Your task to perform on an android device: Play the renewable energy Animated presentation by SketchBubble on the Vimeo app.
Image 0: 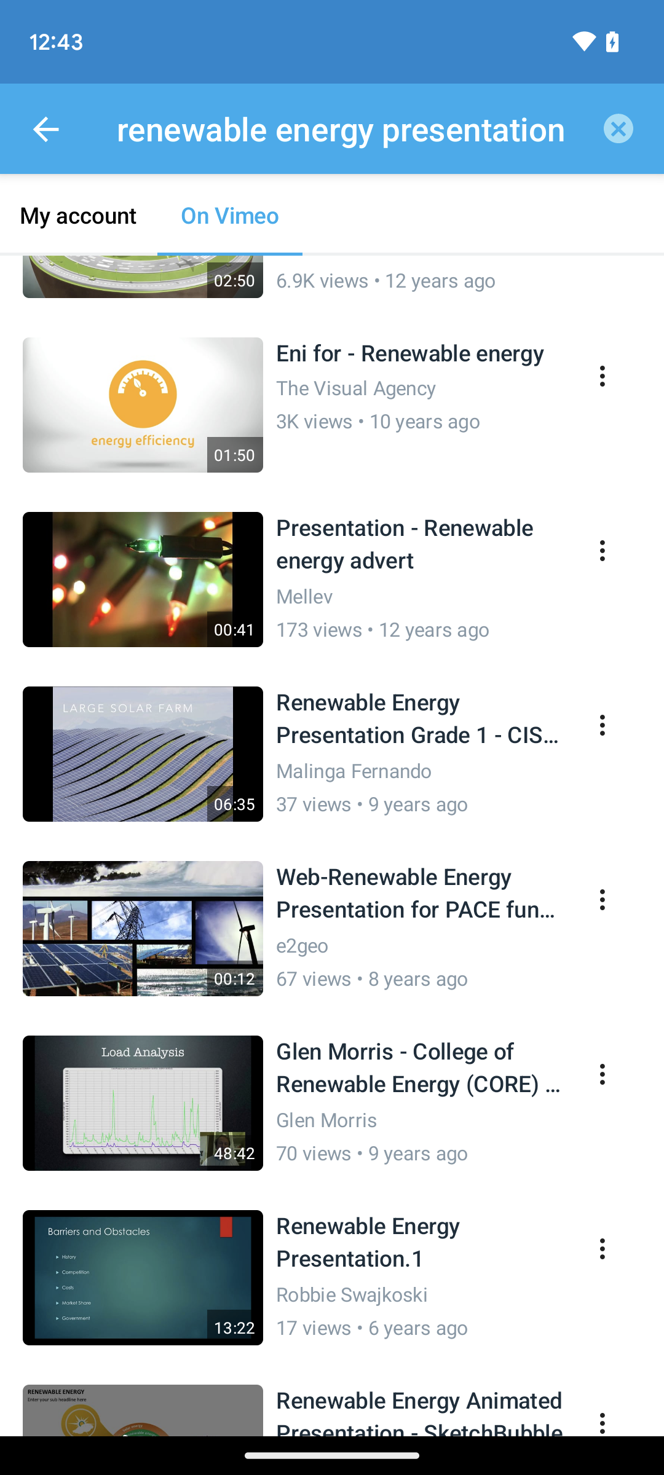
Scroll up until you find the  renewable energy Animated presentation by SketchBubble.
Step 0: scroll down
Image 1: 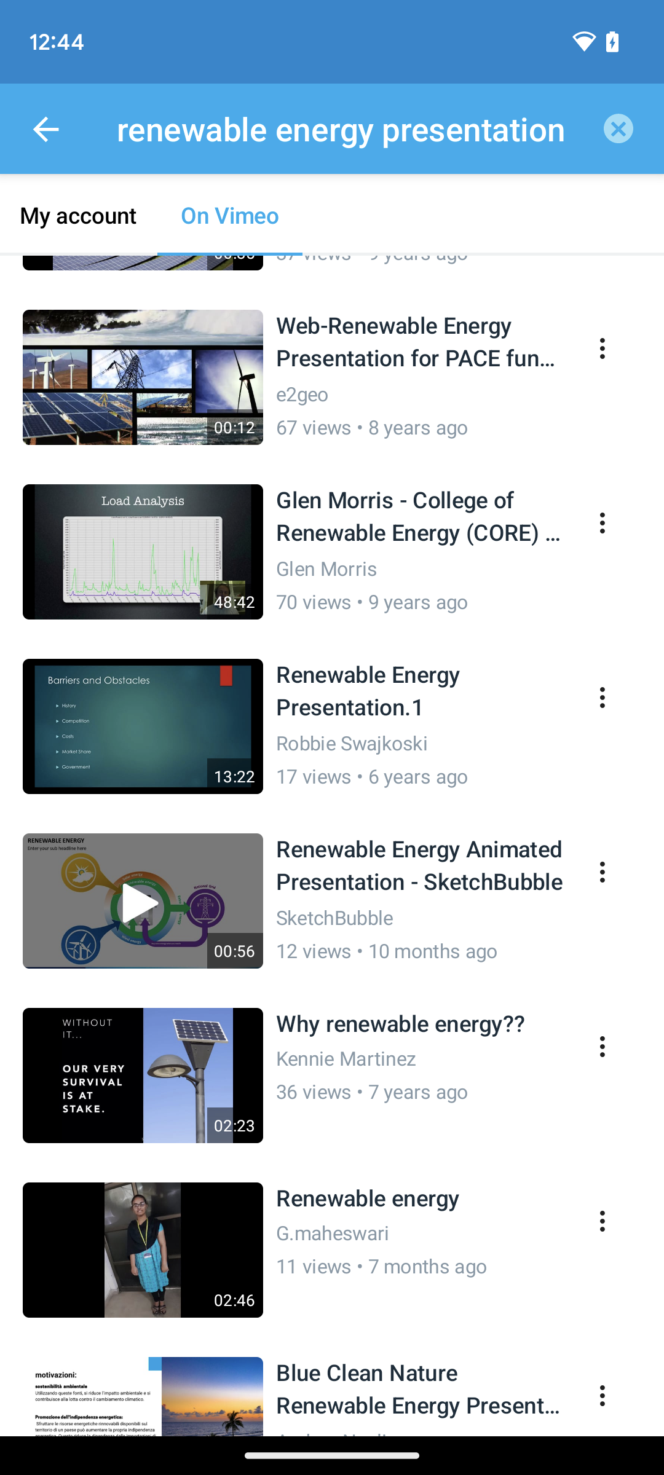
Click on  renewable energy Animated presentation by SketchBubble.
Step 1: click (332, 901)